Your task to perform on an android device: Select the train from Chambers St. and view its information about its departure, arrival, and number of stops.
Image 1: 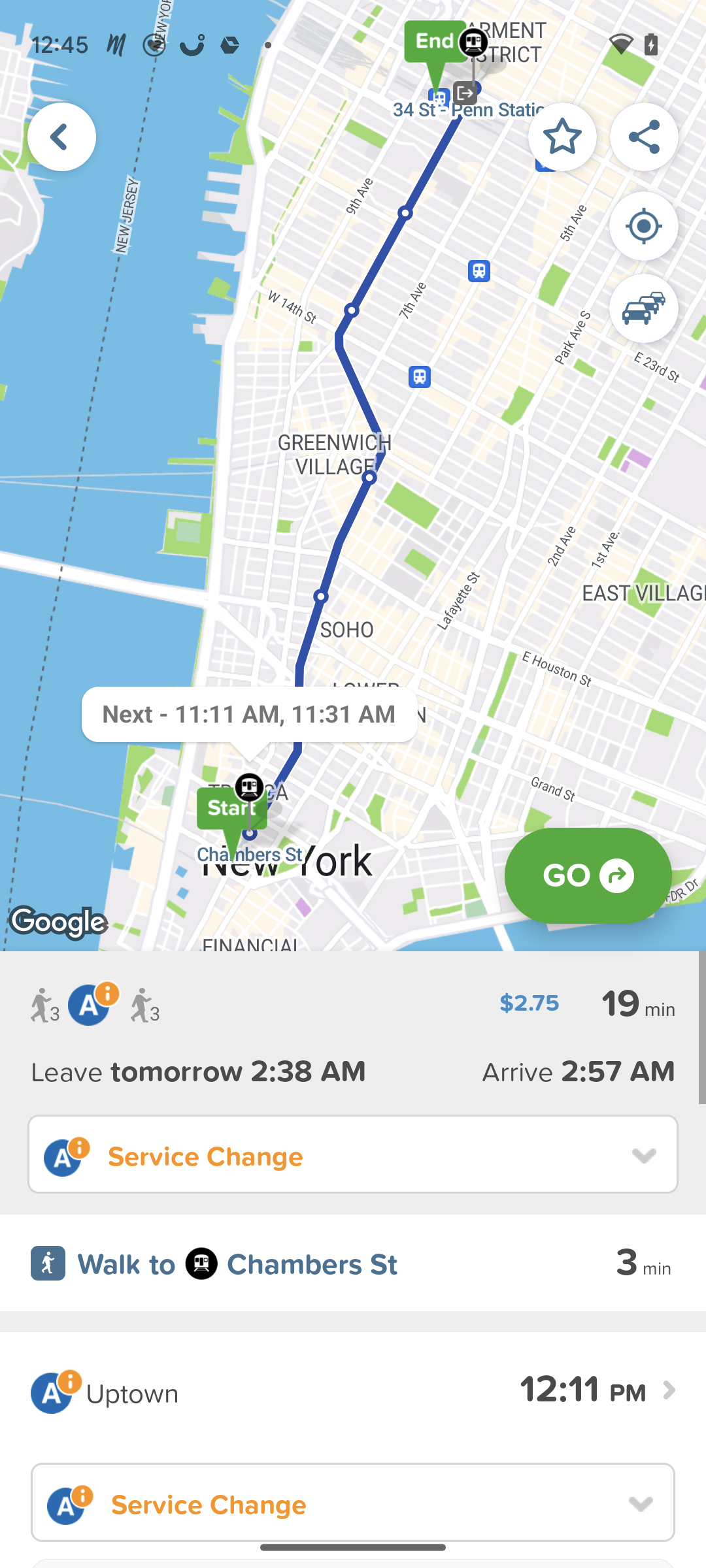
scroll down
Step 1: scroll down